Your task to perform on an android device: Open the Google Maps app and search for Aerocity, then start navigation.
Image 0: 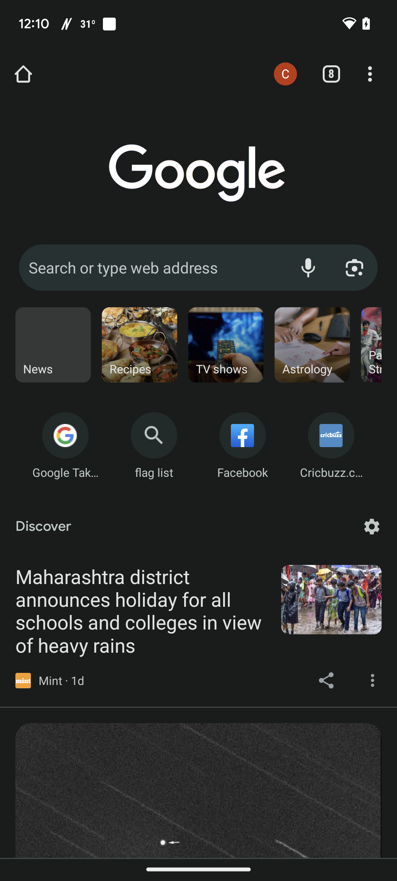
Open the Google Maps app
Step 0: open app "Maps"
Image 1: 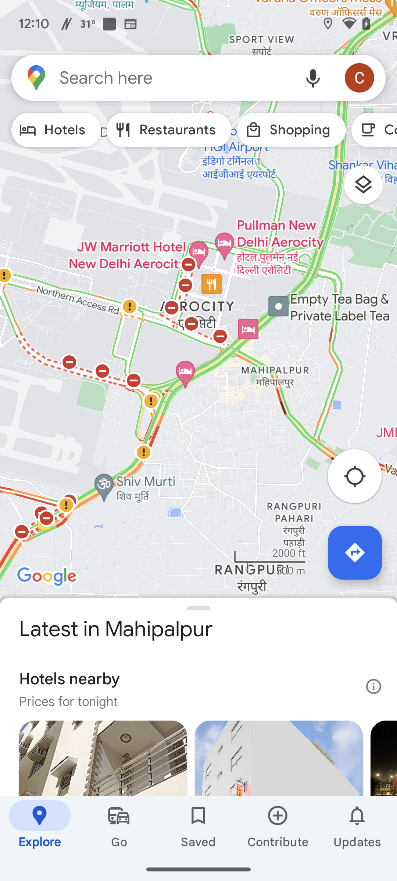
Click on the search bar at the top of the screen
Step 1: click (175, 78)
Image 2: 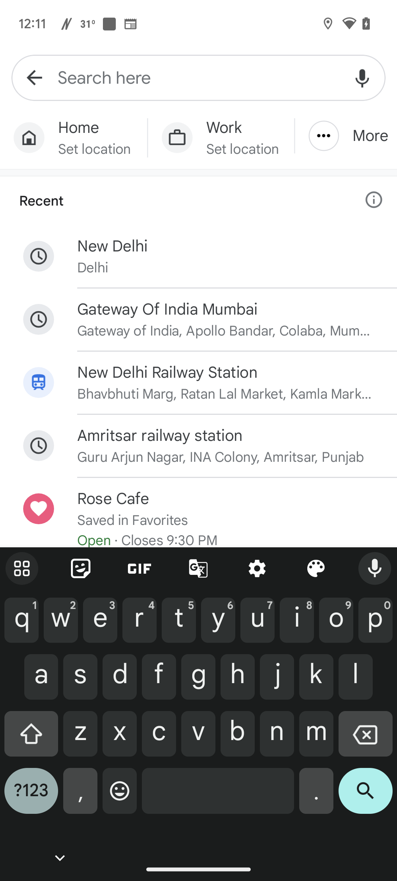
Search for Aerocity
Step 2: type "Aerocity"
Image 3: 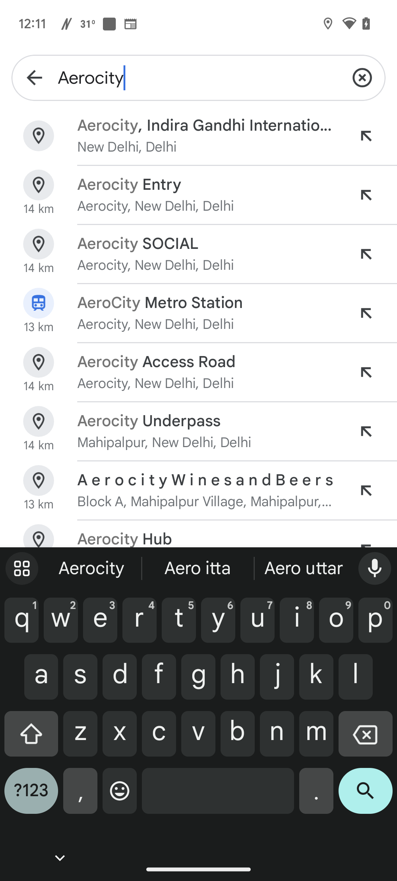
Click on the search icon on the keyboard
Step 3: click (365, 797)
Image 4: 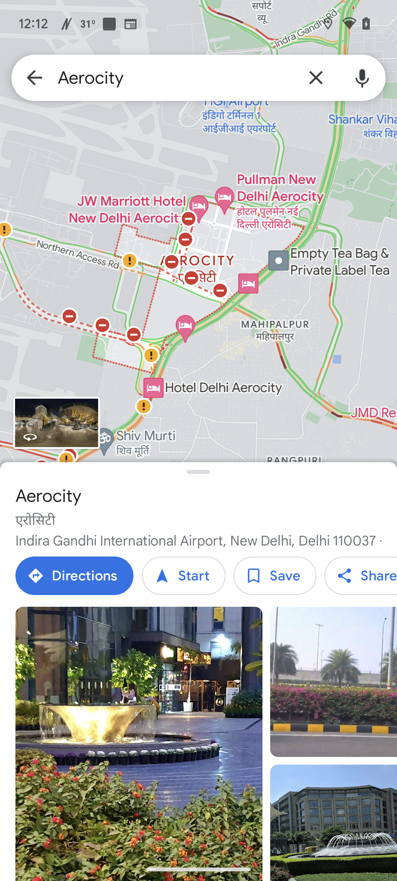
Click on the start button
Step 4: click (184, 576)
Image 5: 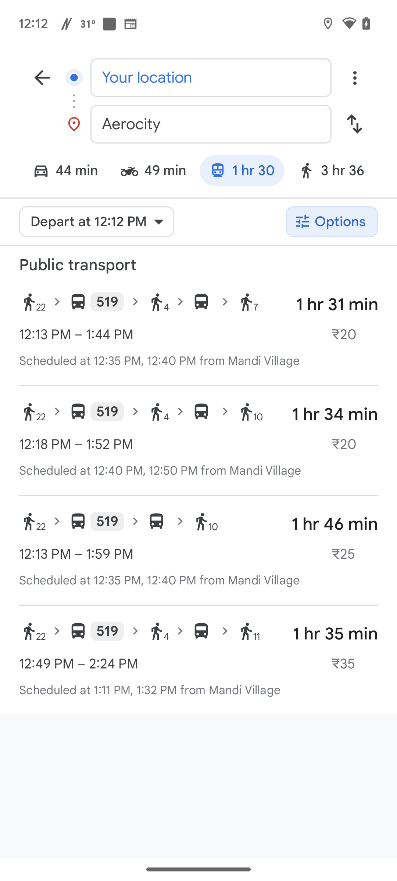
click on the car icon
Step 5: click (60, 172)
Image 6: 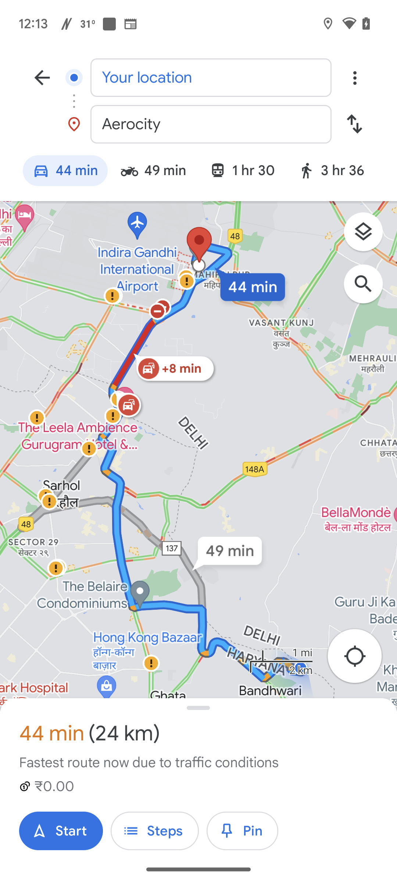
click on the start button
Step 6: click (61, 831)